Your task to perform on an android device: I would like to save this page to my bookmarks for later reference.
Image 0: 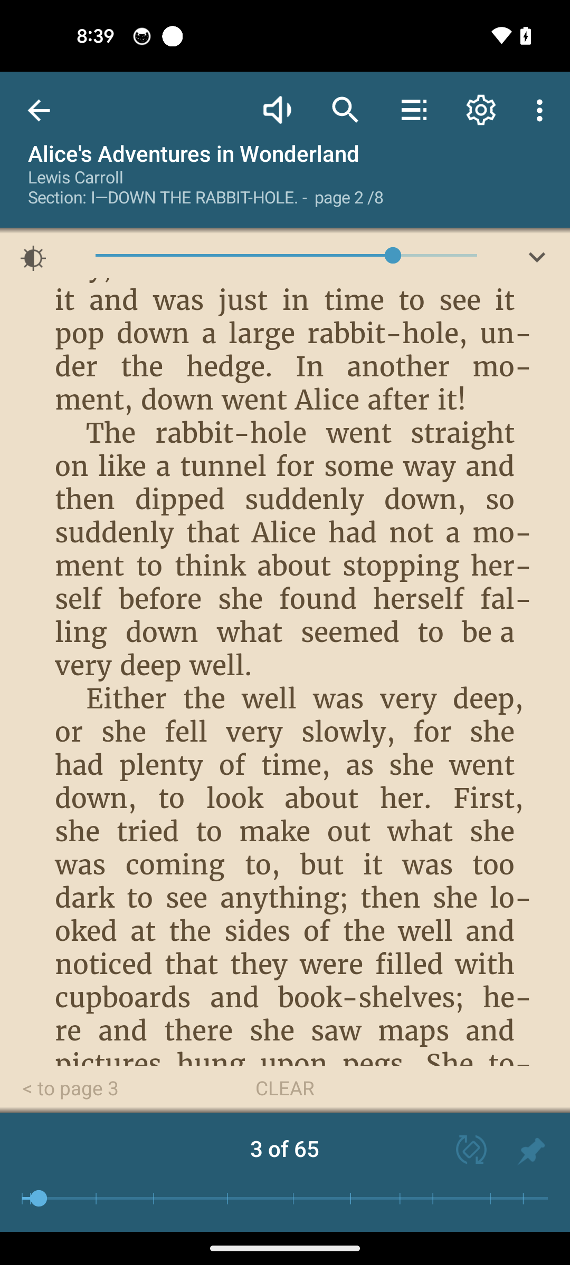
Tap on the list icon at the top of the screen
Step 0: click (414, 110)
Image 1: 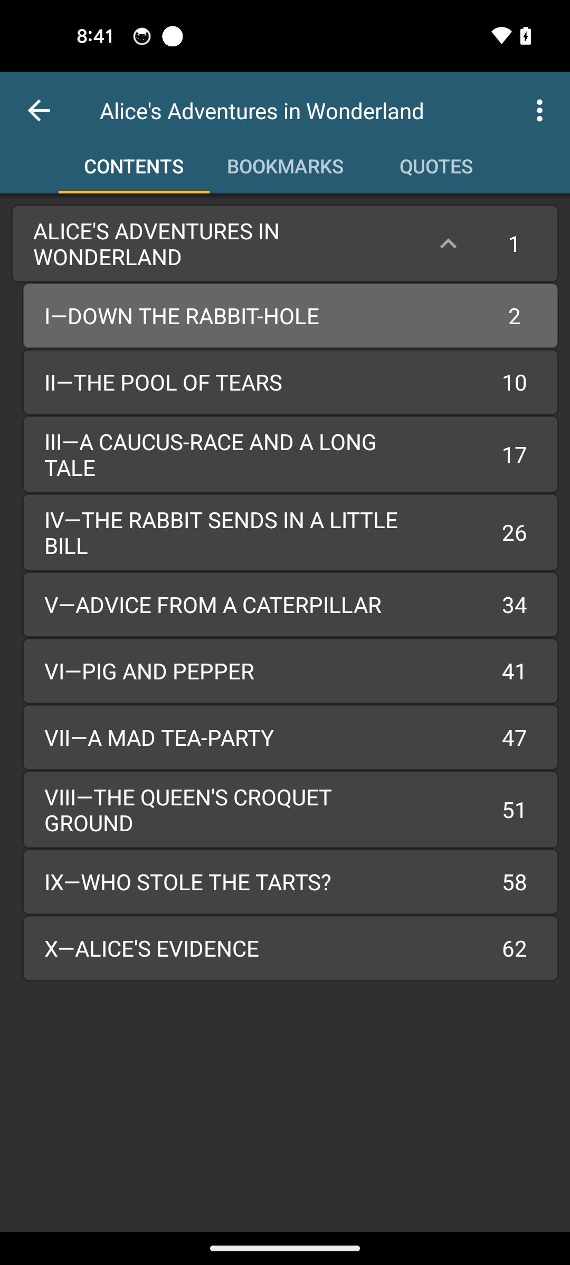
Tap on the bookmarks option
Step 1: click (285, 166)
Image 2: 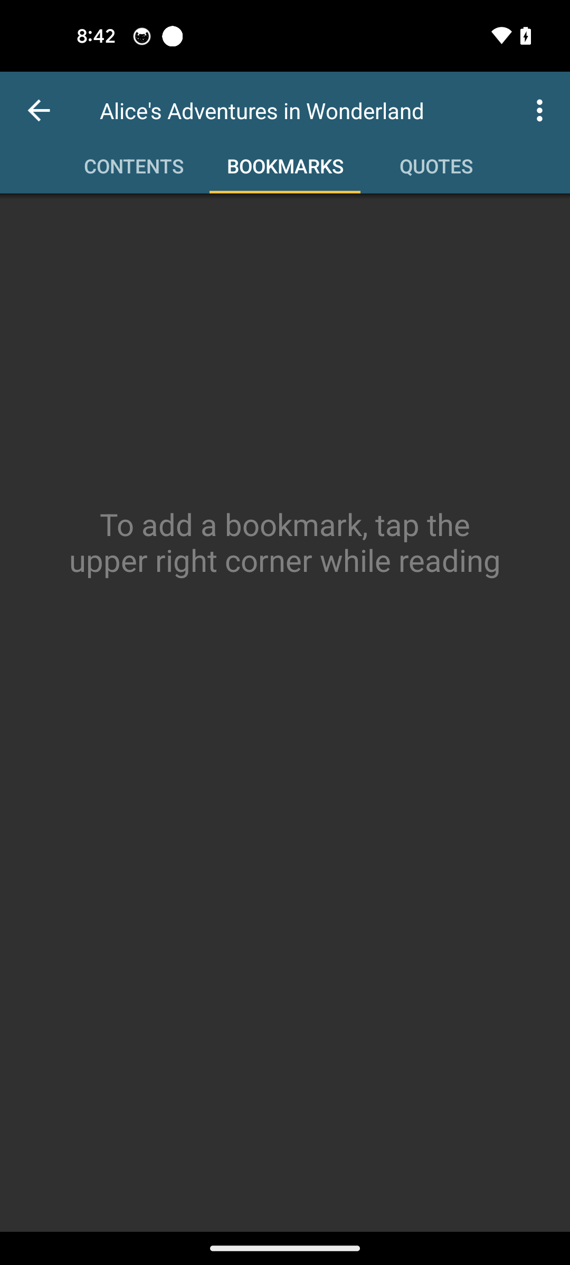
Tap on the three dots menu icon at the top right corner of the screen
Step 2: click (542, 110)
Image 3: 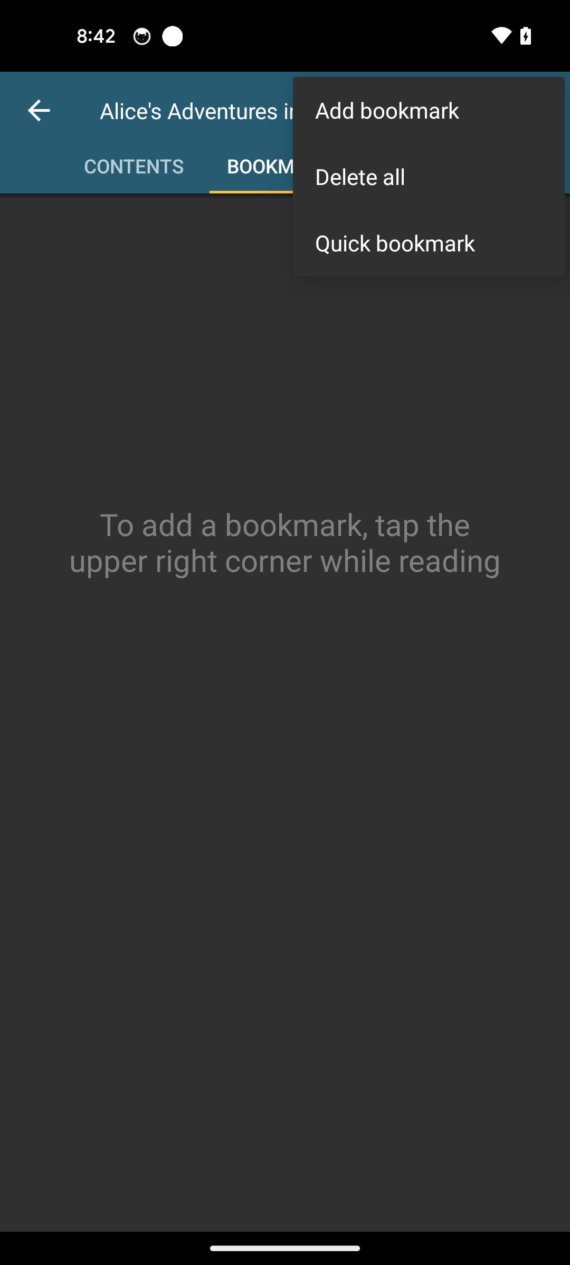
Tap on the add bookmark option
Step 3: click (429, 110)